Your task to perform on an android device: Go to the To Do List app and view all reminders
Image 0: 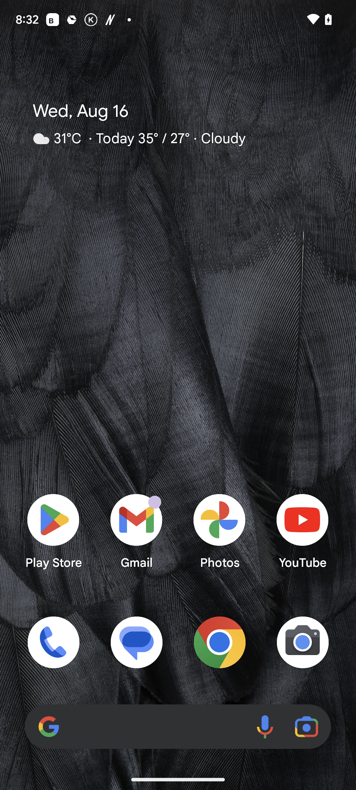
Open the To Do List app
Step 0: open app "To Do List"
Image 1: 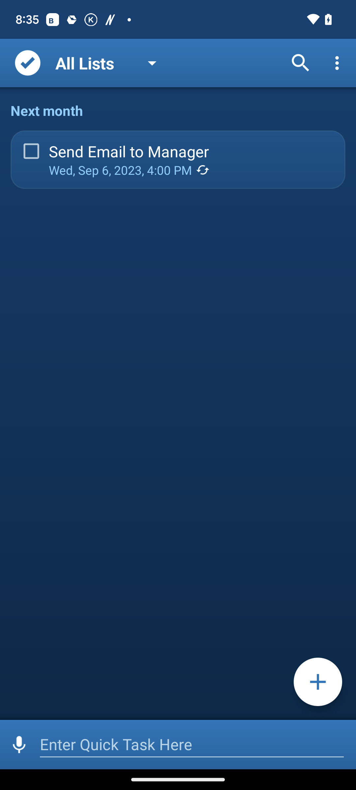
Click on All Lists in the top left corner of the screen 
Step 1: click (84, 63)
Image 2: 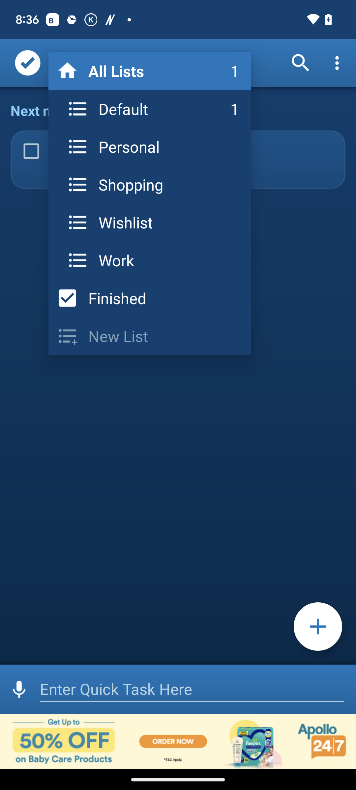
Click on All lists at the top of the screen
Step 2: click (154, 71)